Your task to perform on an android device: Open Drawing Pad for Everyone app , Set the canvas size  Tablet 7-inch of drawing digital sheet 
Image 0: 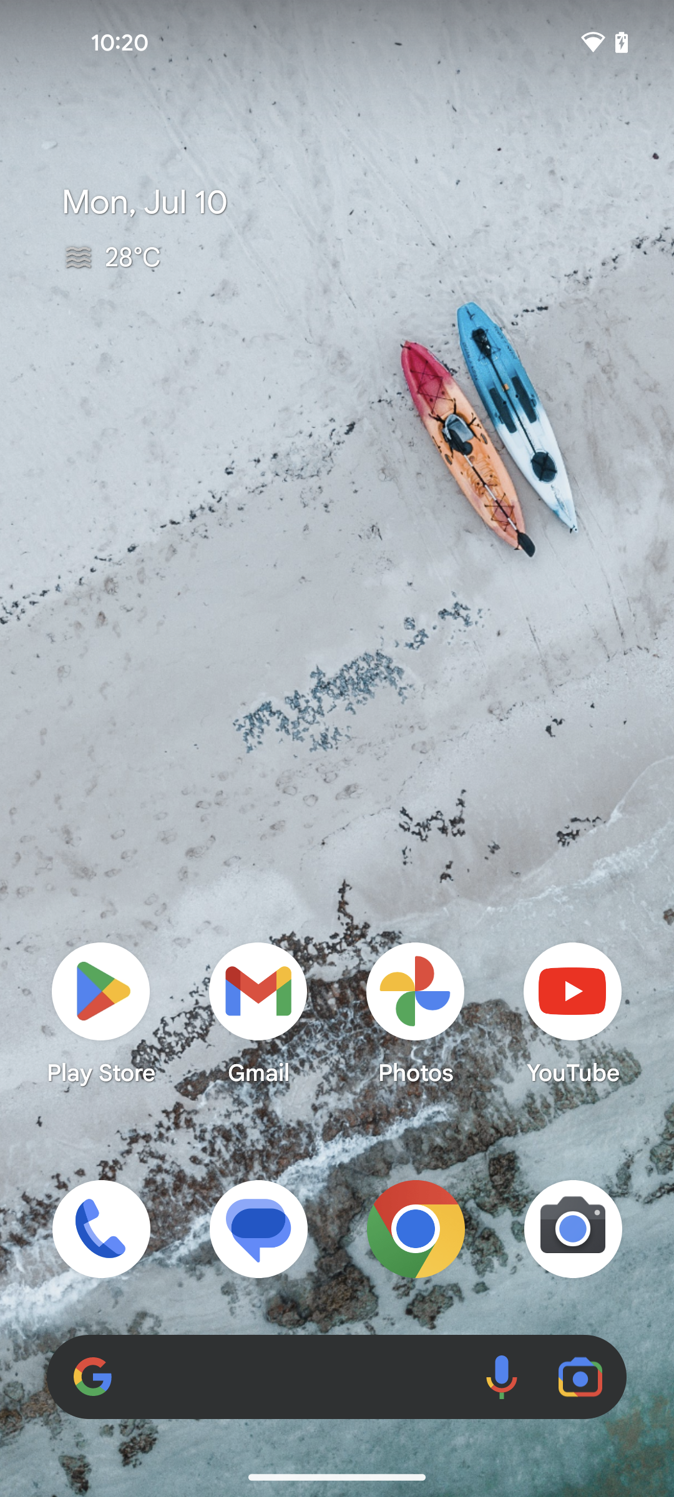
Open Drawing pad for Everyone
Step 0: open app "Drawing Pad for Everyone"
Image 1: 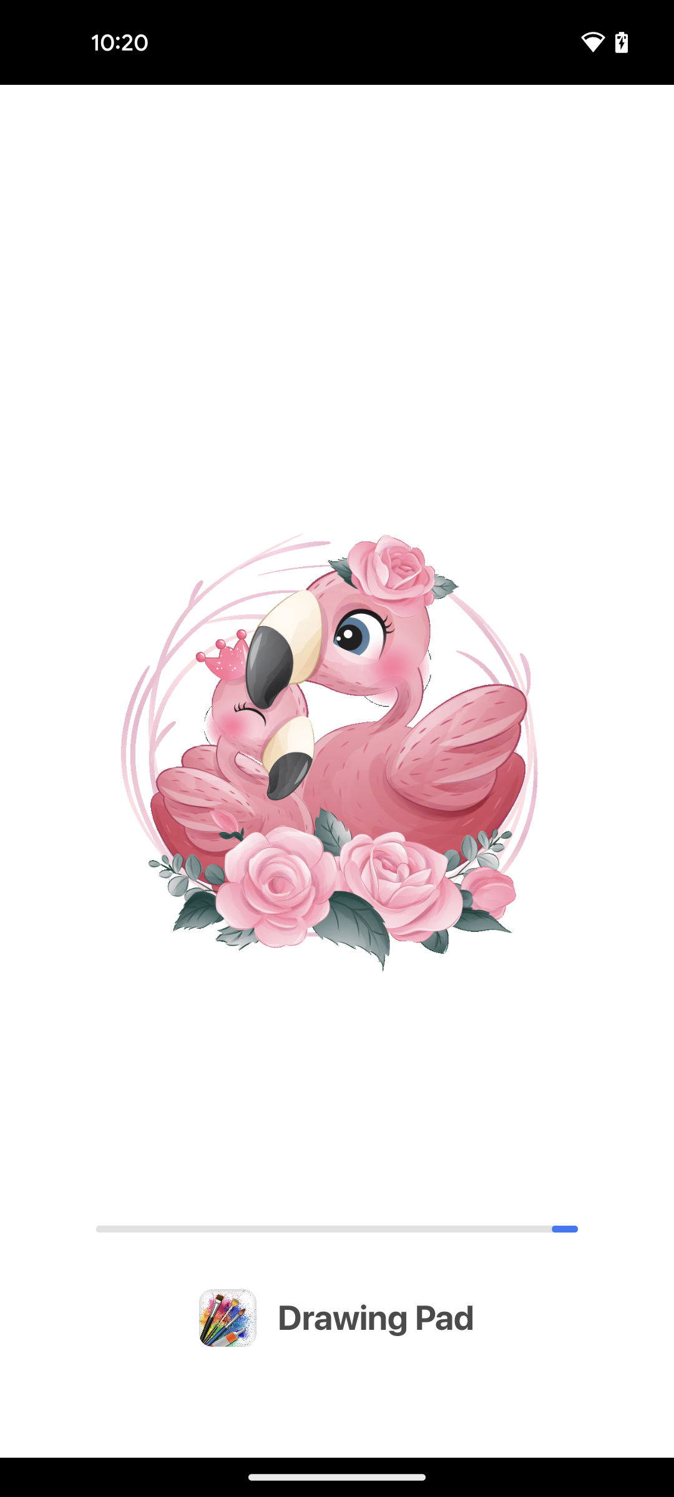
Open Drawing pad for Everyone
Step 1: wait
Image 2: 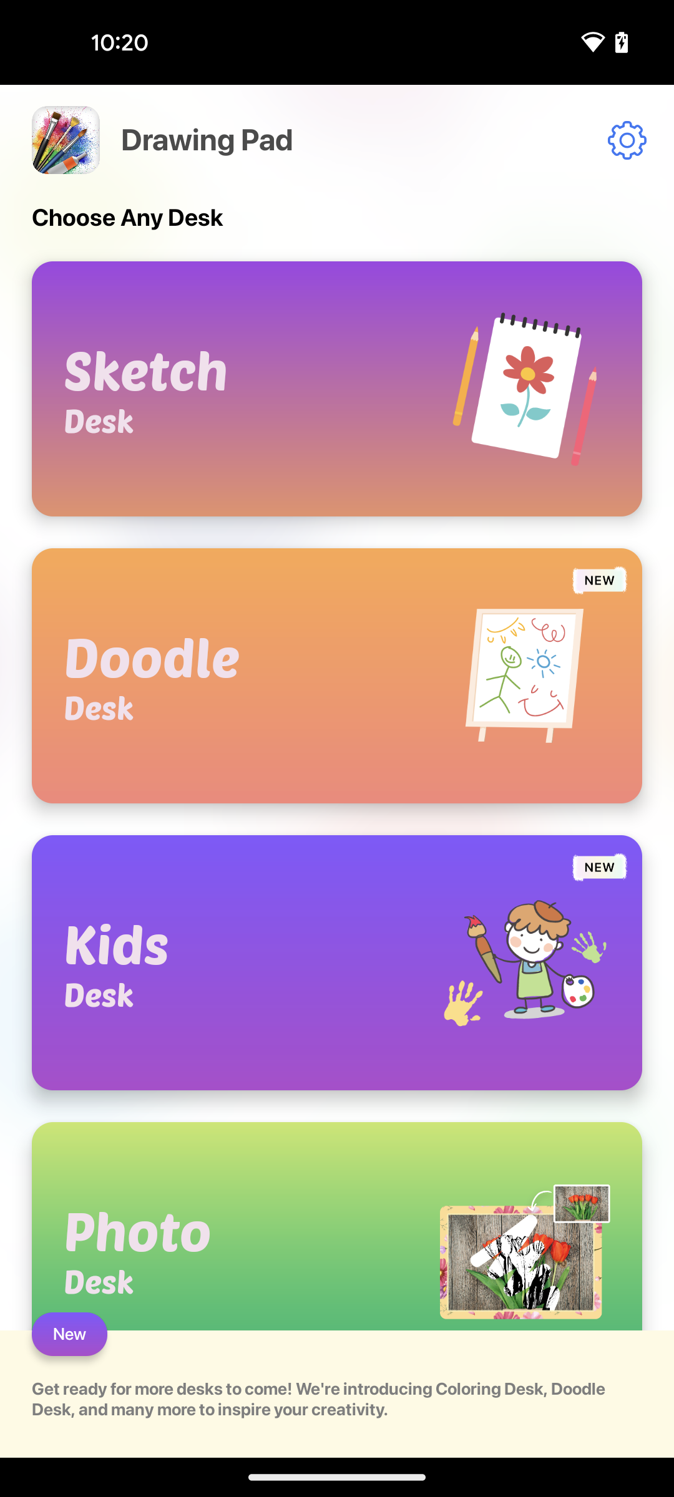
Open Sketch Desk
Step 2: click (337, 388)